Your task to perform on an android device: Go to Weather & Radar app and show the weather history
Image 0: 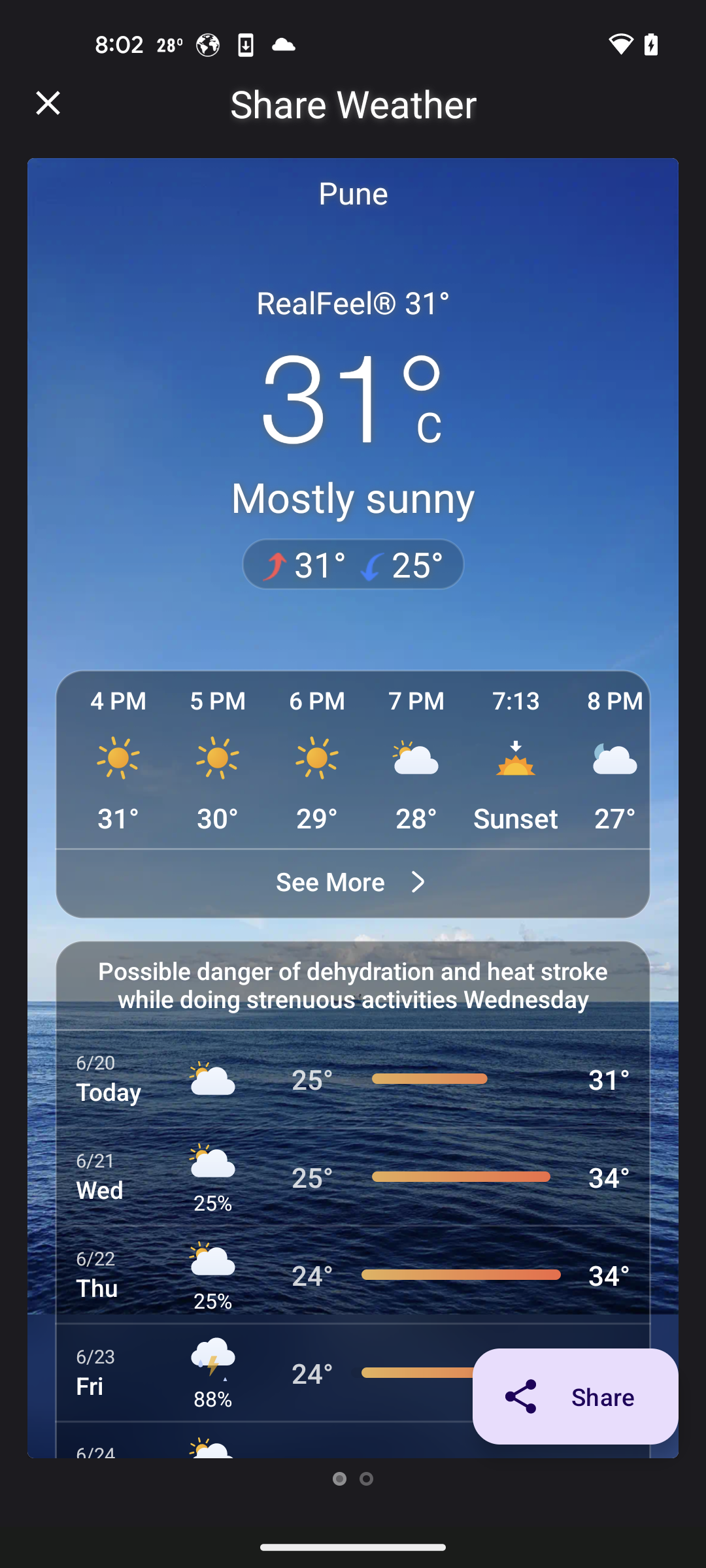
Open weather & Radar app
Step 0: open app "Weather&Radar"
Image 1: 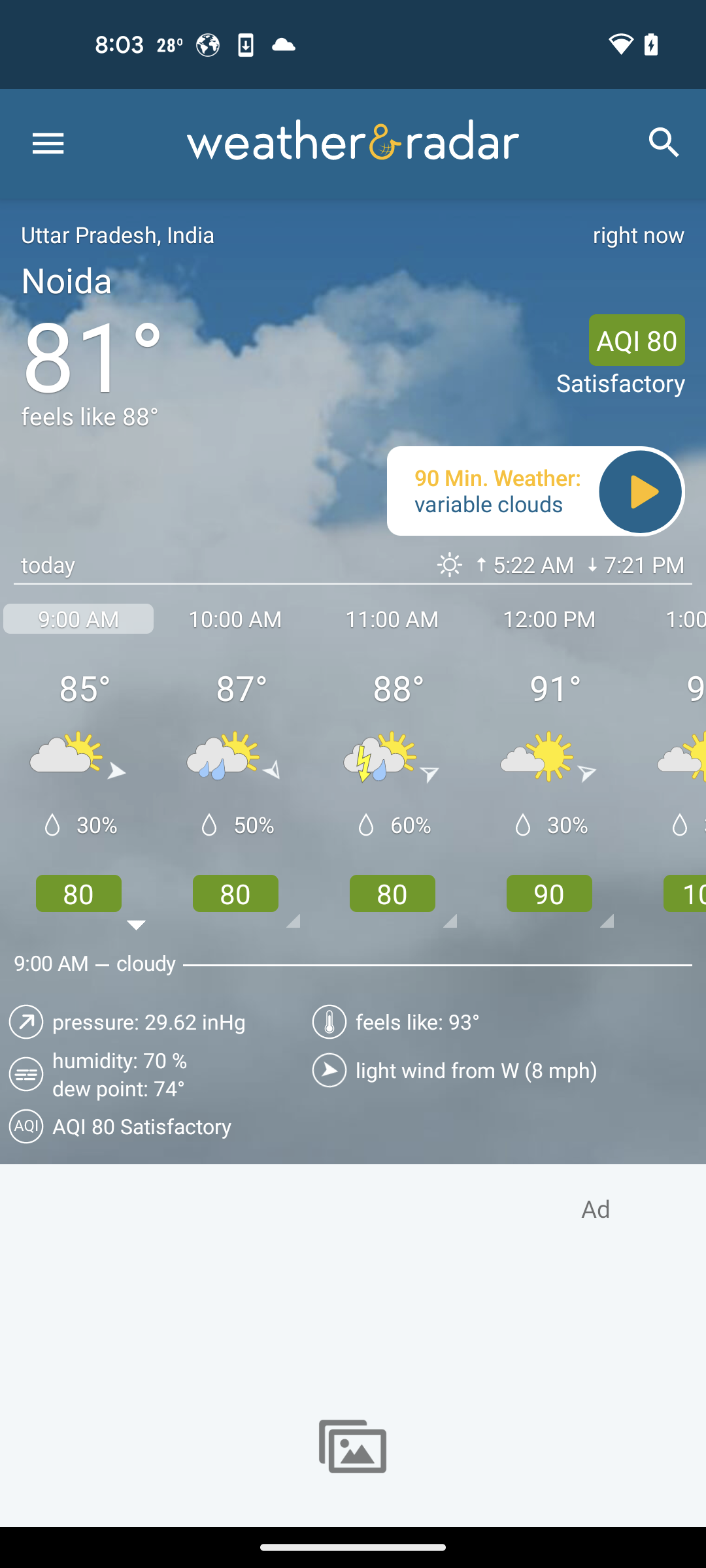
click on the menu icon at the top left corner
Step 1: click (47, 143)
Image 2: 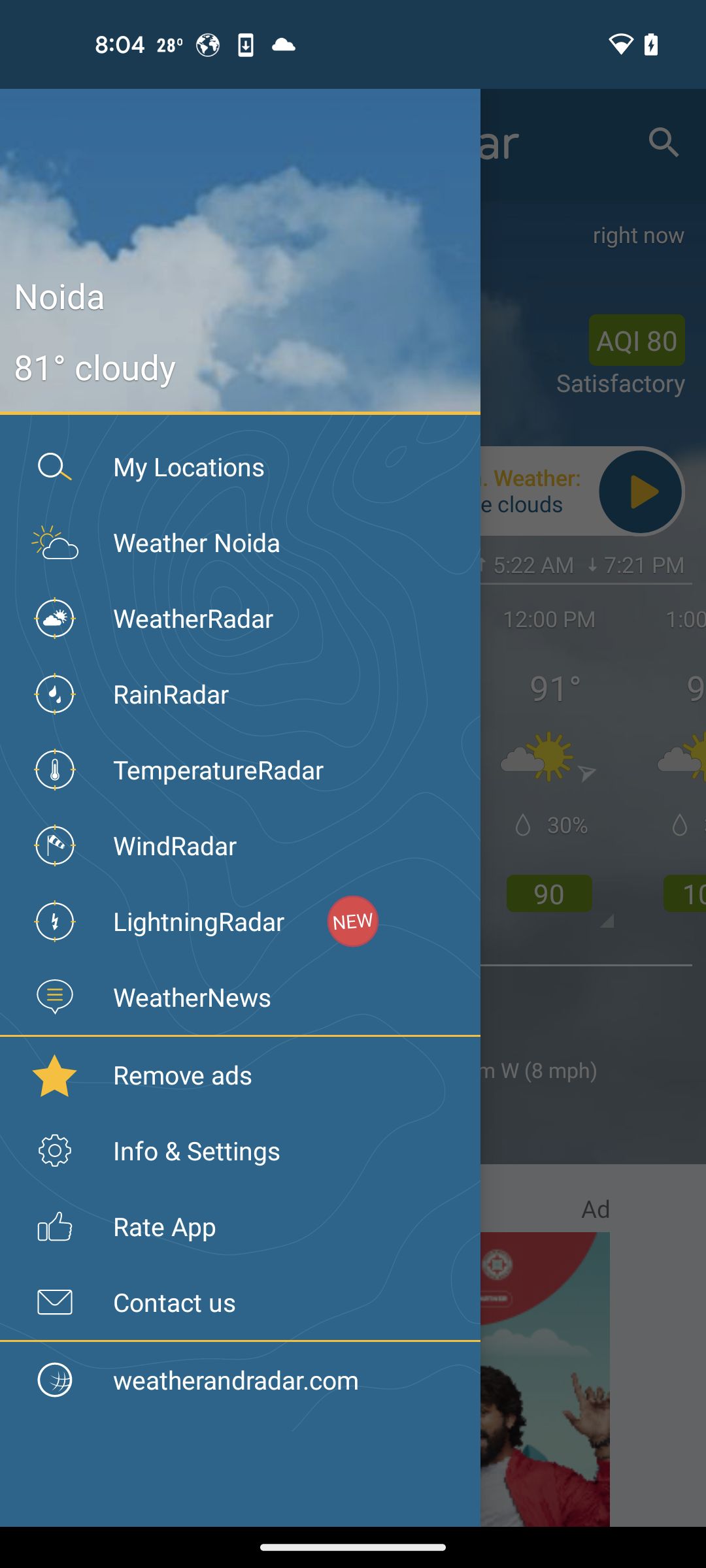
Click on My locations
Step 2: click (195, 466)